Your task to perform on an android device: I prefer Logitech, therefore seek for a wireless mouse with Logitech in the Moglix app's brand filter.
Image 1: 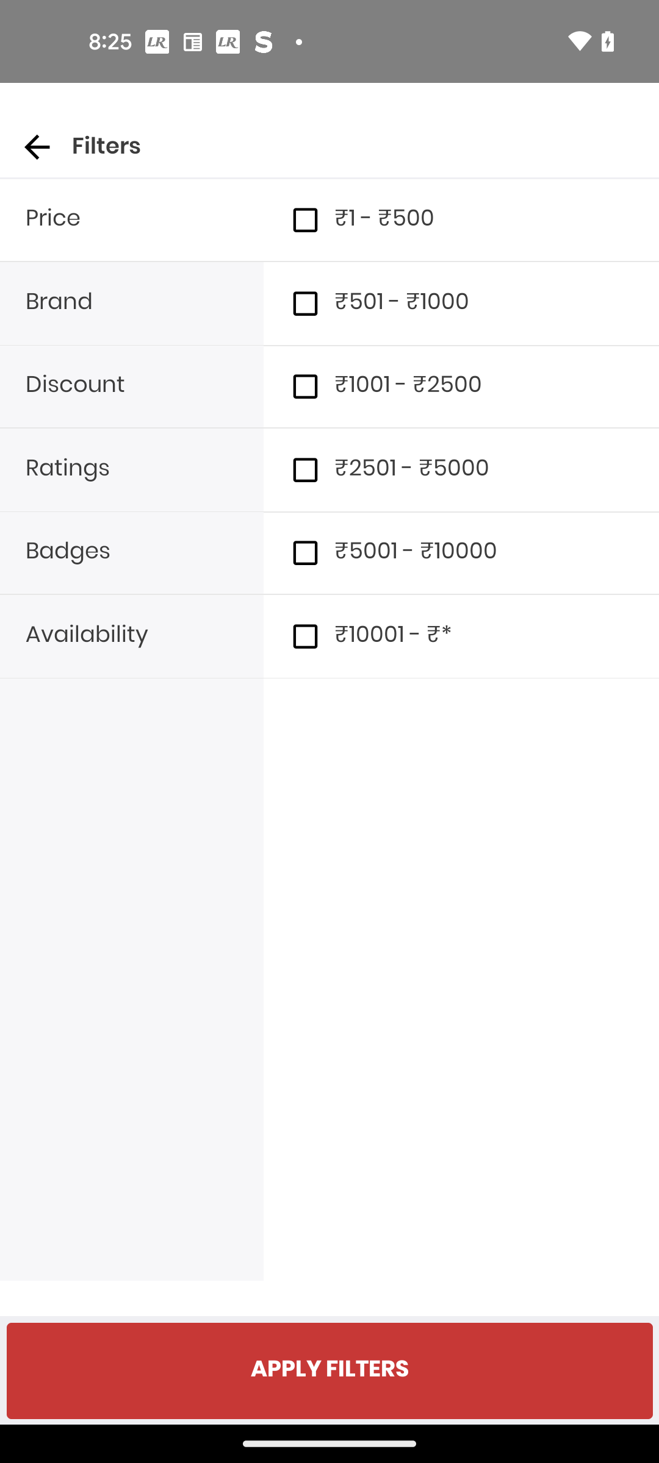
Click on the Brand filter
Step 1: click (131, 303)
Image 2: 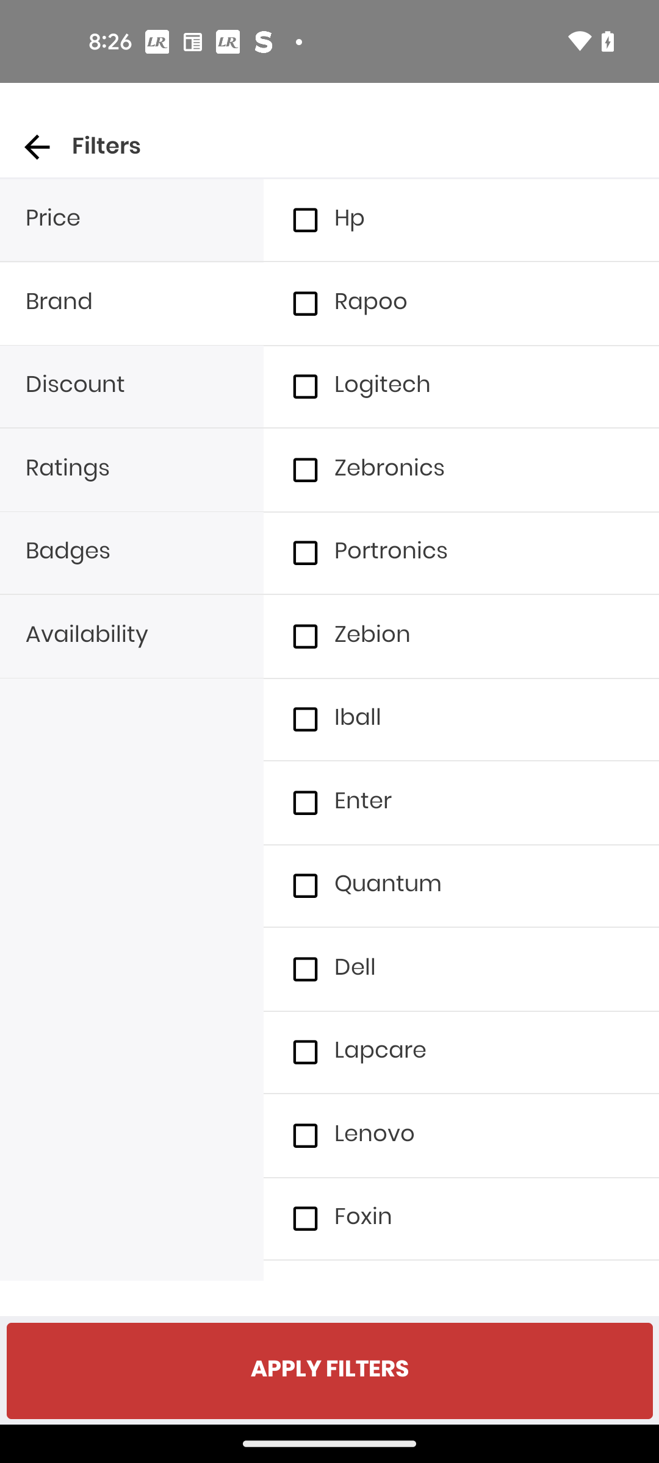
Select the Logitech brand
Step 2: click (305, 386)
Image 3: 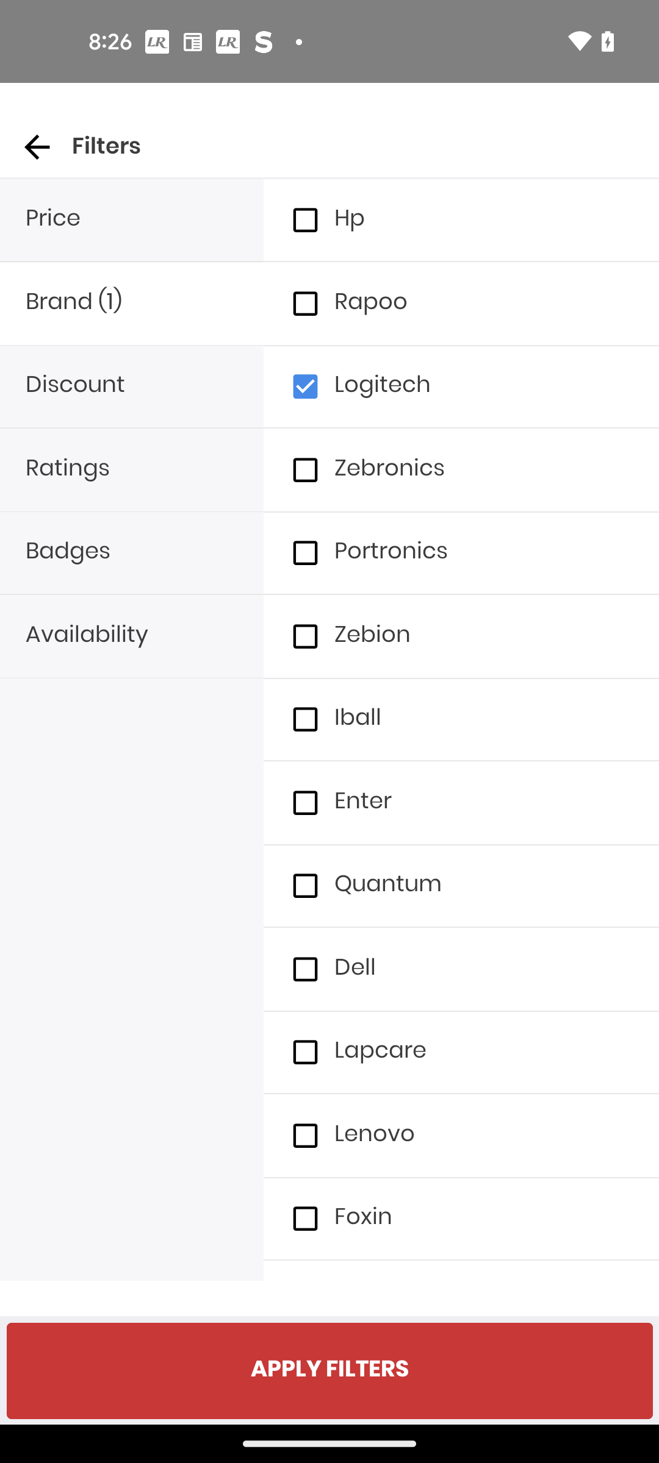
Click on the APPLY FILTERS button
Step 3: click (329, 1371)